Your task to perform on an android device: I now know that my plant is called Mexican mint, and I would like to gather some future recommendations to help my plants survive and flourish in a polite manner
Image 0: 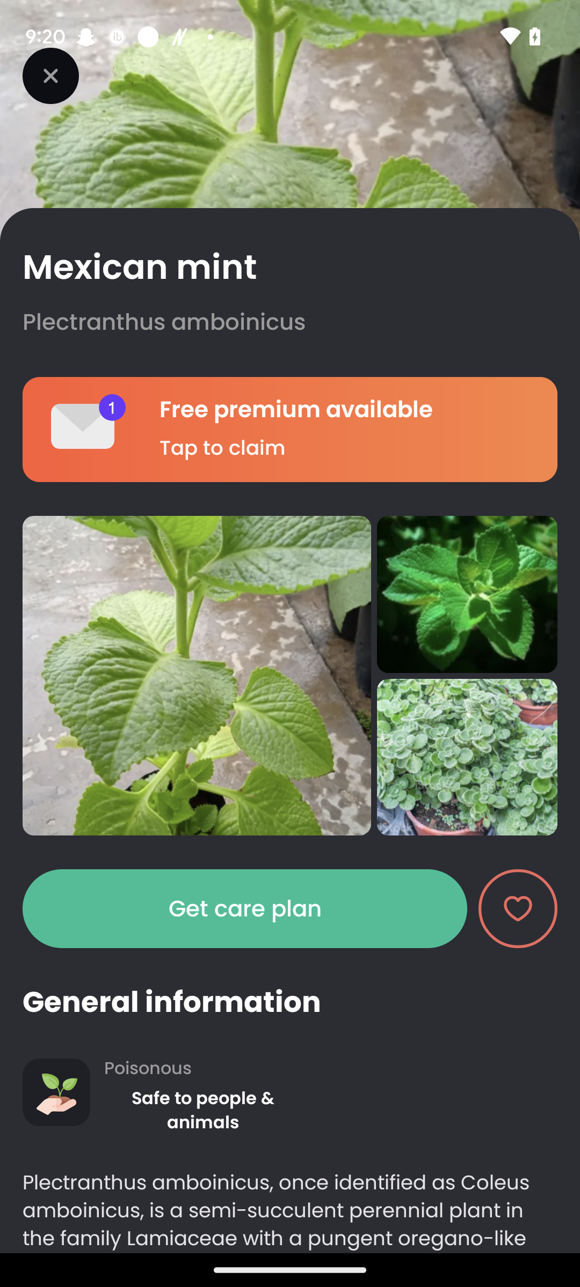
Scroll up to view the plants care
Step 0: scroll down
Image 1: 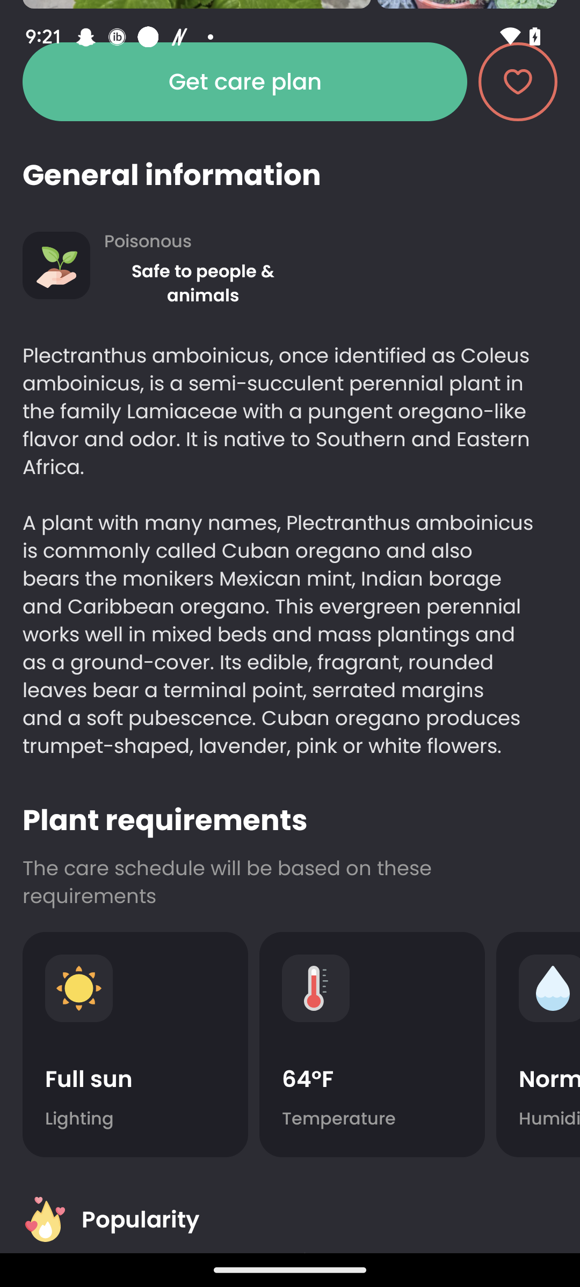
Scroll up to view the plants care
Step 1: scroll right